Your task to perform on an android device: While my family and I are organizing our trip to Tokyo, I'm searching for rental houses using the realtor.com app.
Image 0: 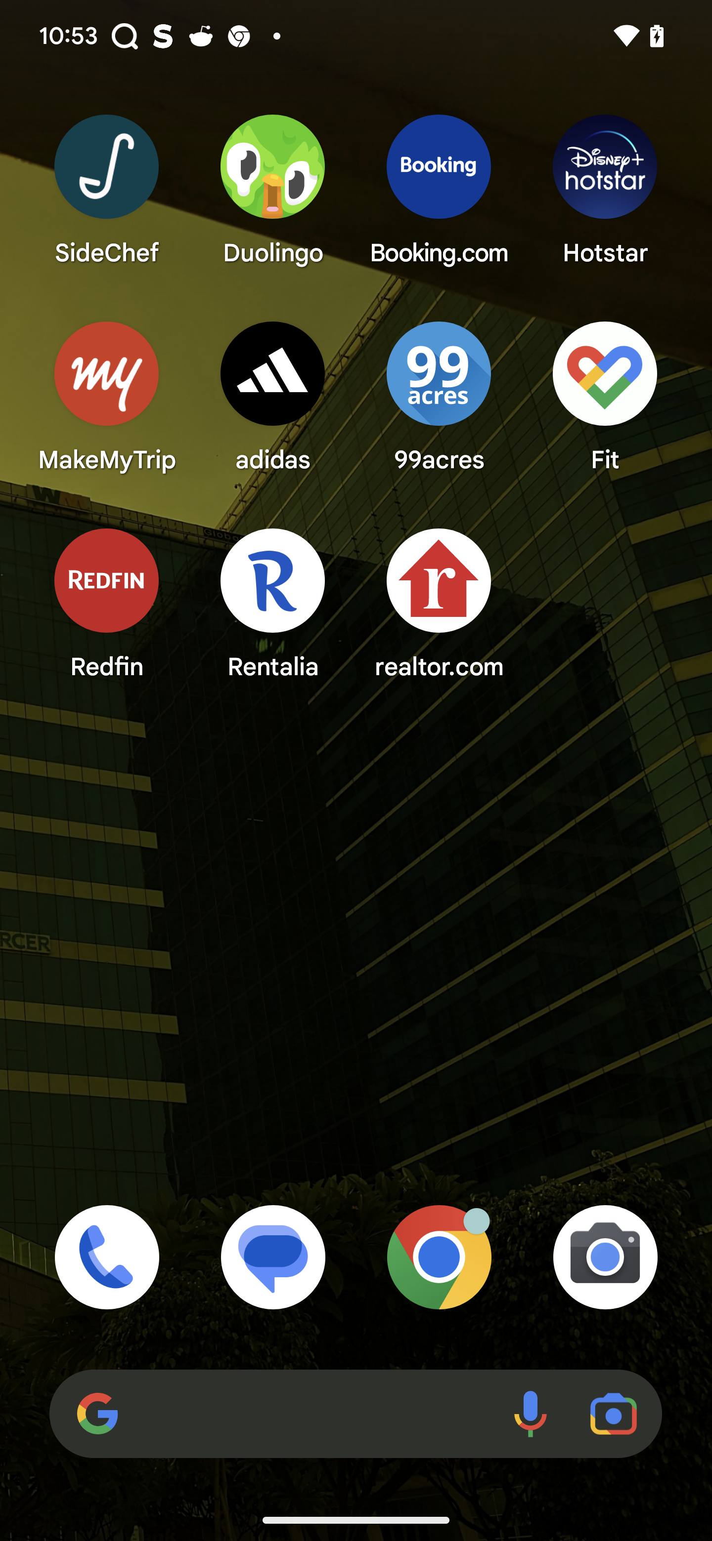
Open realtor.com app
Step 0: open app "realtor.com"
Image 1: 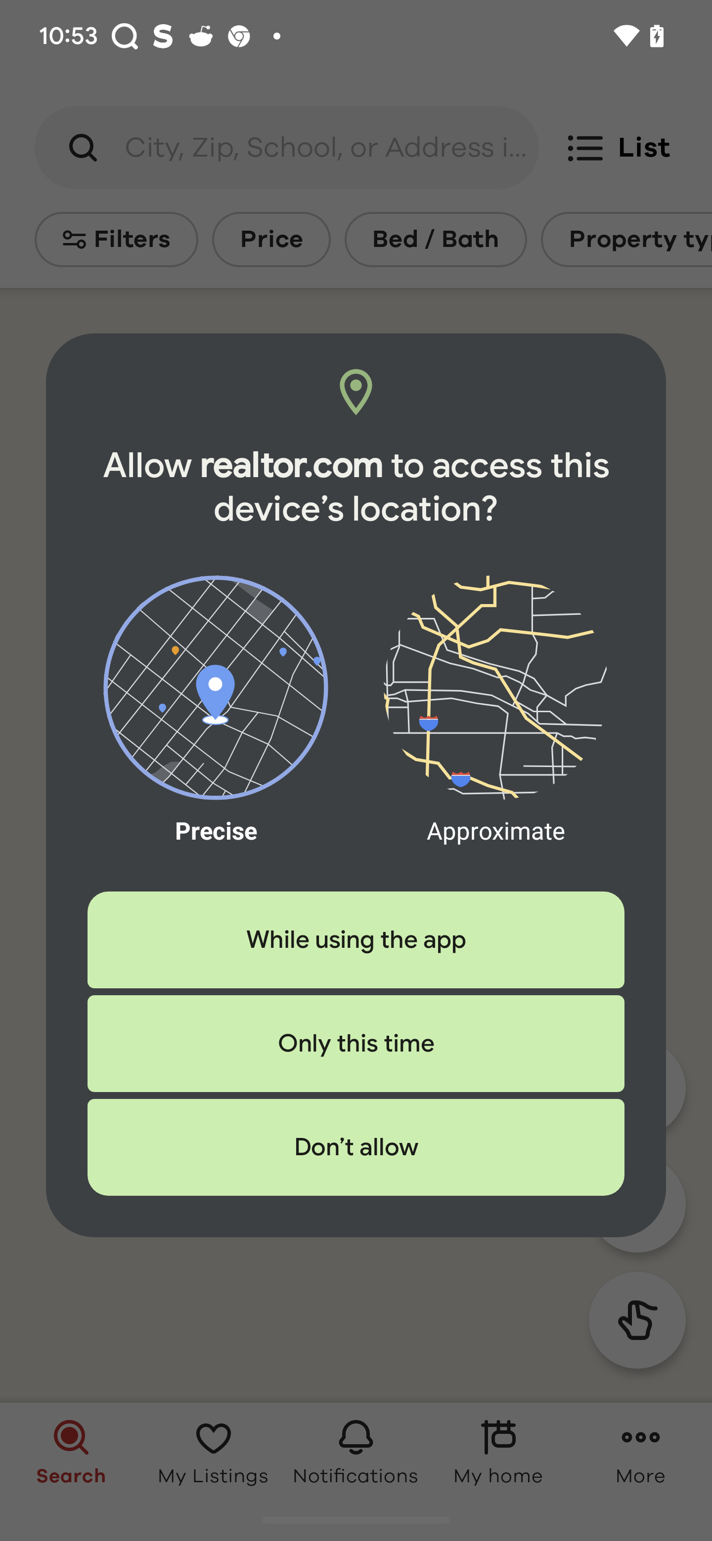
Open realtor.com app
Step 1: wait
Image 3: 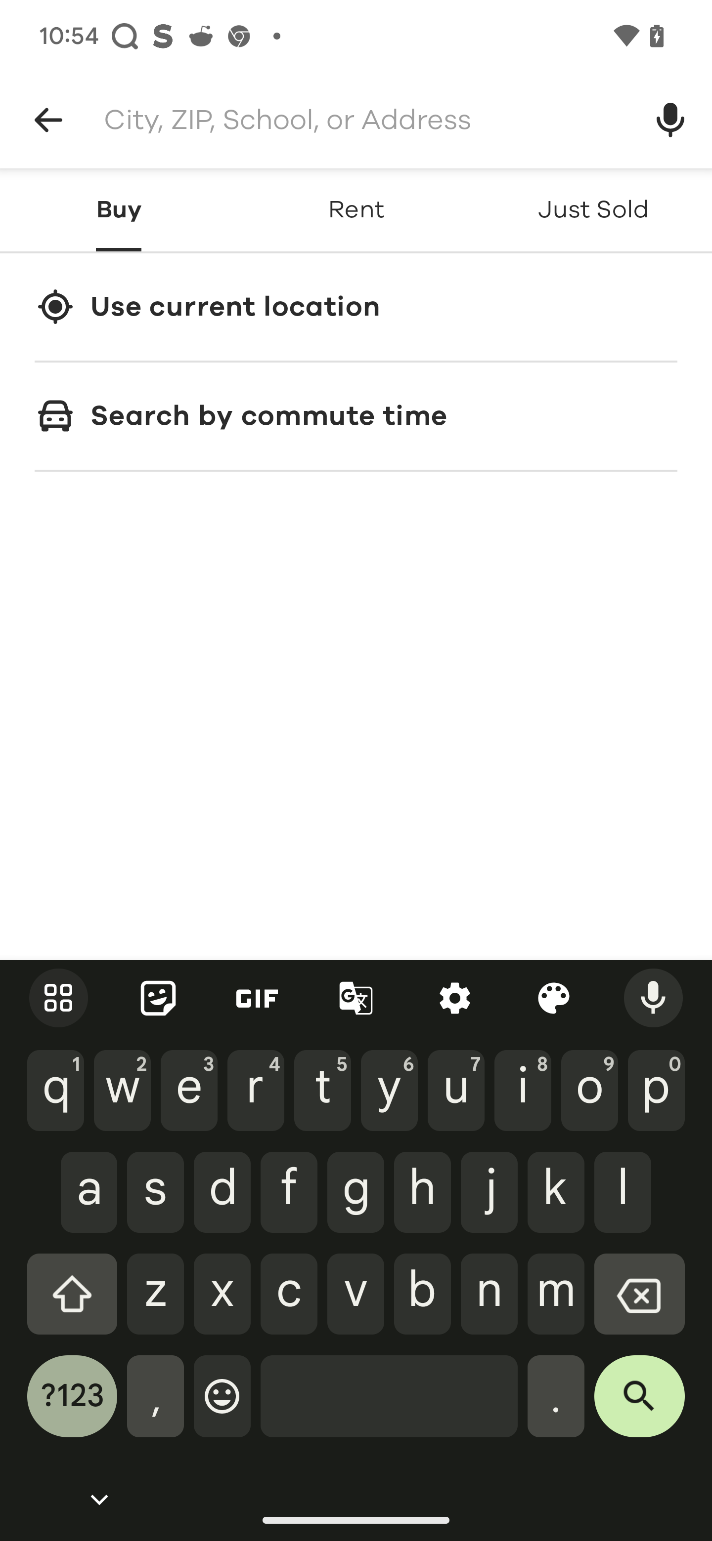
Type Tokyo in the search bar
Step 3: type "Tokyo"
Image 4: 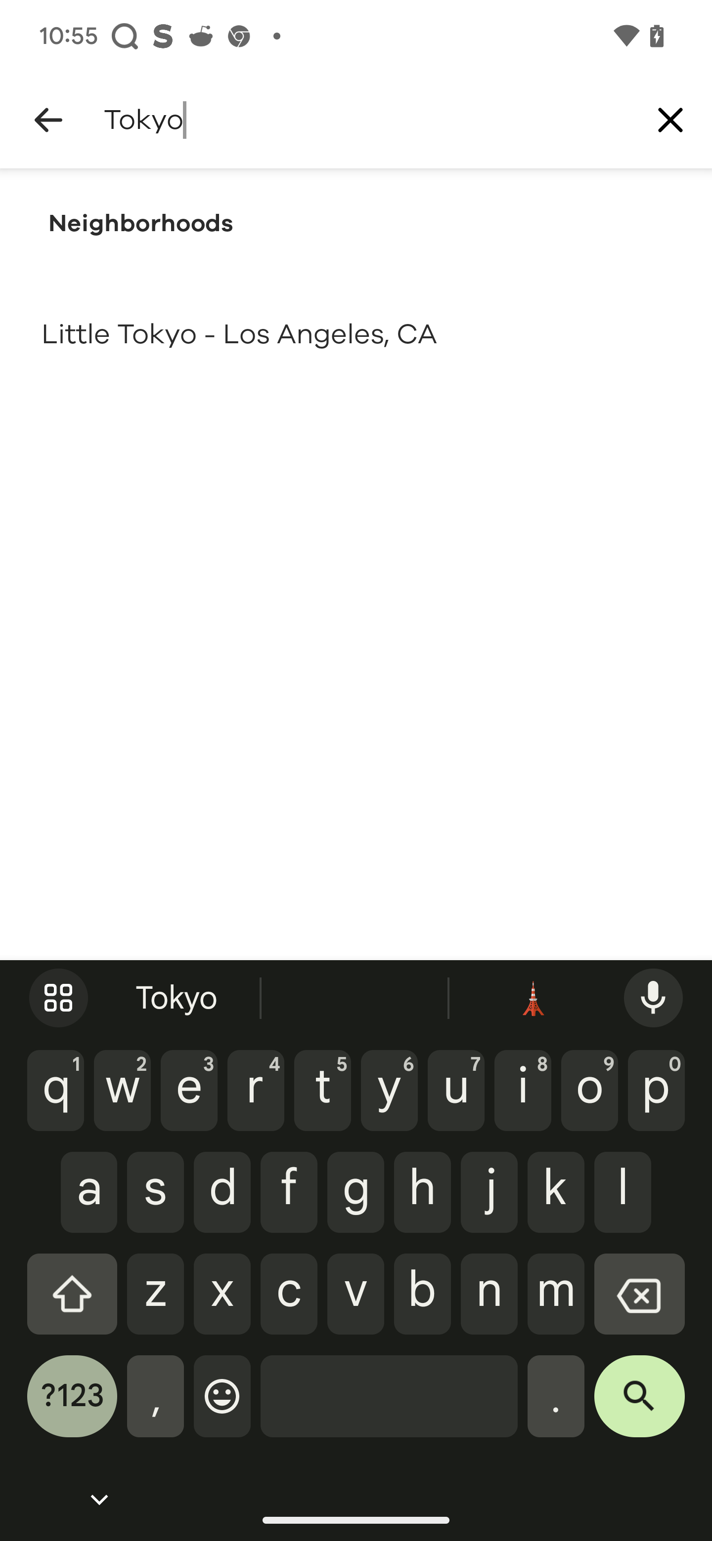
Click on the search icon at the right bottom corner of the keyboard 
Step 4: click (639, 1406)
Image 5: 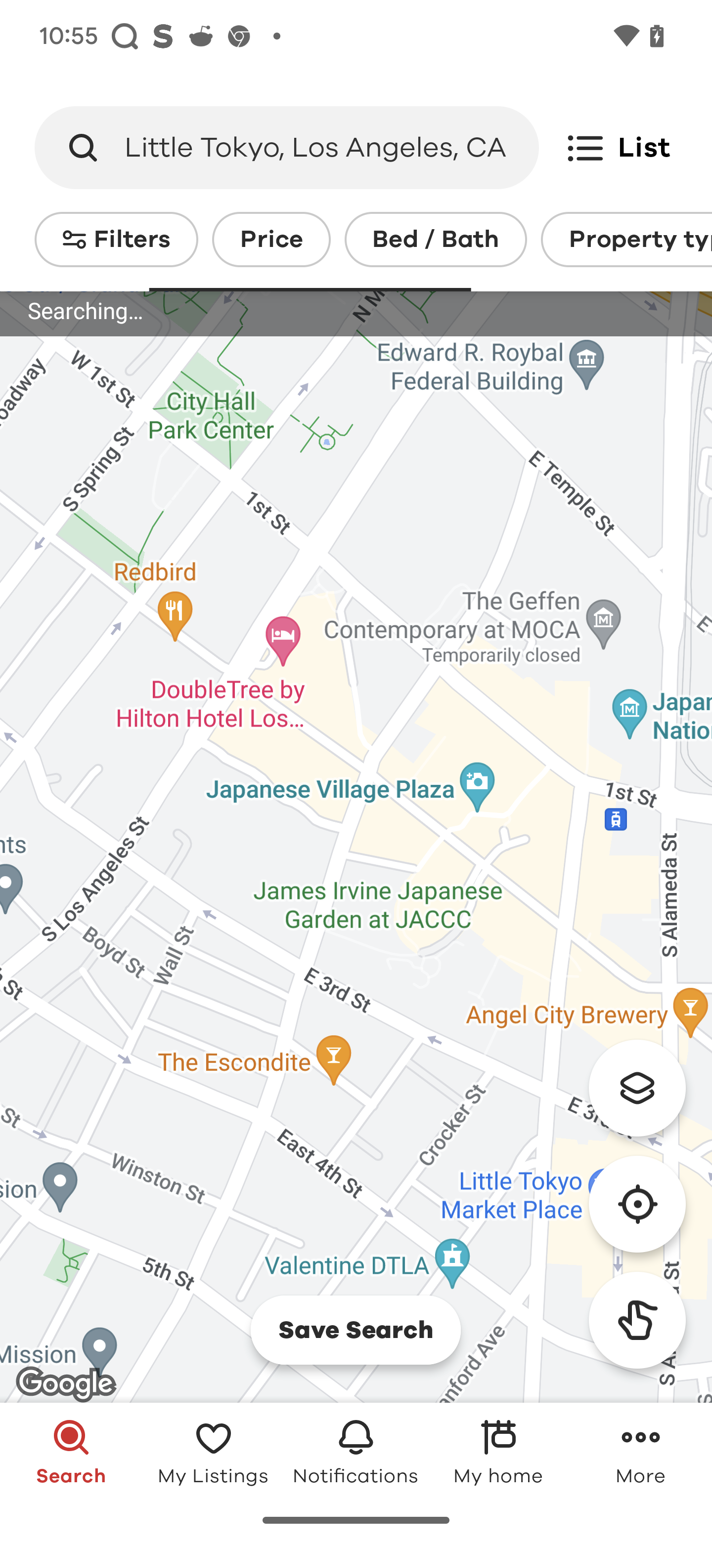
Click on the list icon at the right top corner of the screen
Step 5: click (622, 147)